Your task to perform on an android device: I want to see if i can learn offline.
Image 0: 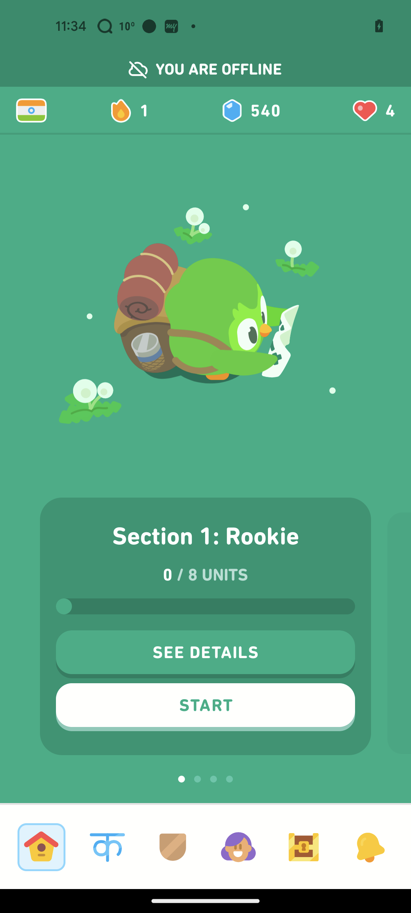
Click on start button.
Step 0: click (205, 707)
Image 1: 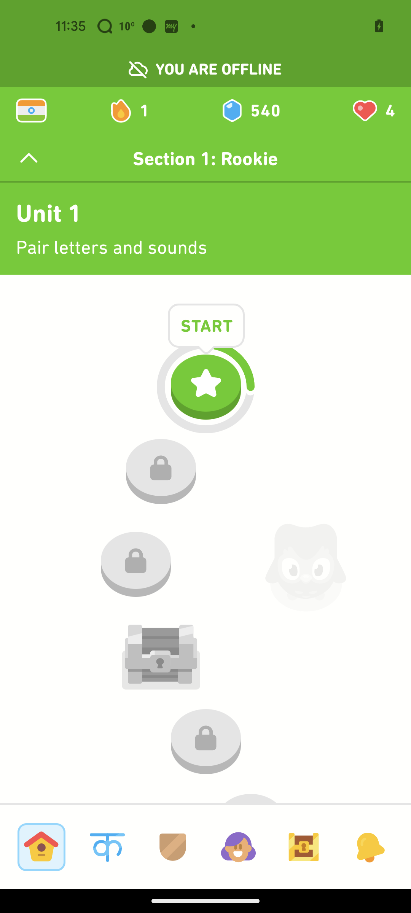
Click on start button again.
Step 1: click (205, 385)
Image 2: 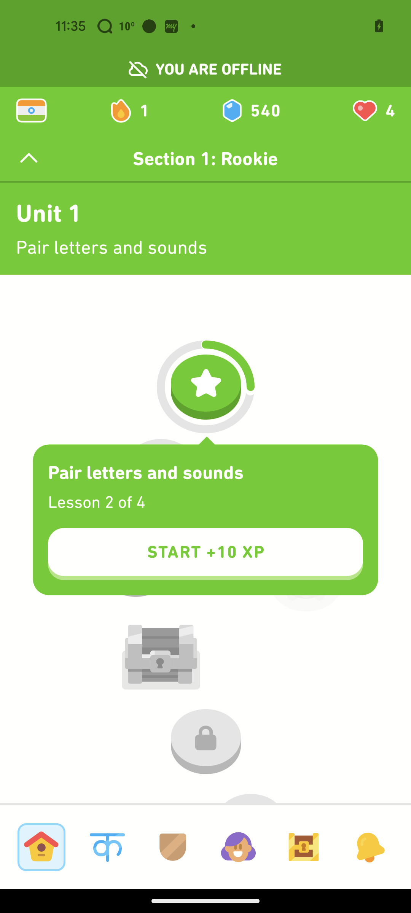
Click on start +10XP.
Step 2: click (205, 554)